Your task to perform on an android device: Open the Expedia app and review the flight's departure and arrival times, airlines, and fares.
Image 0: 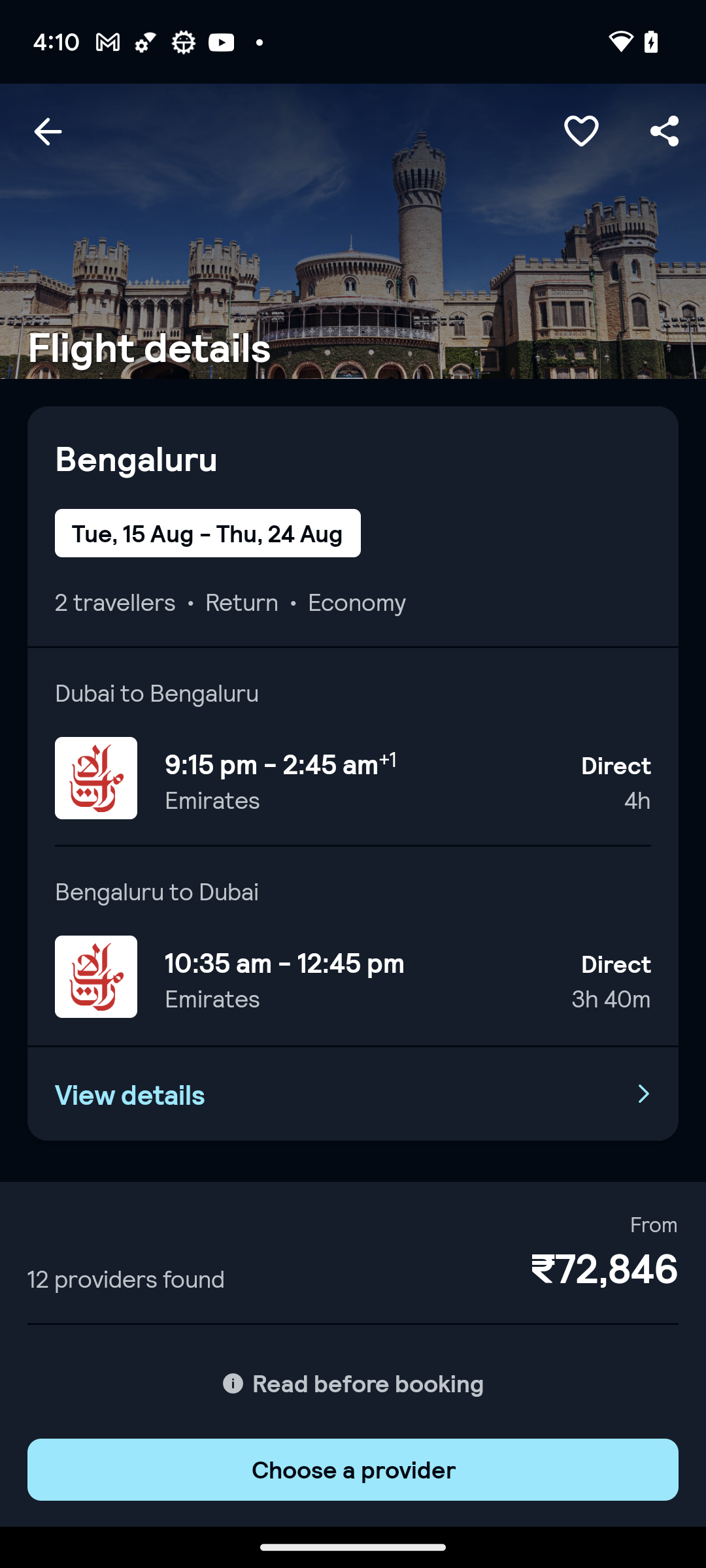
open expedia app
Step 0: open app "Expedia"
Image 1: 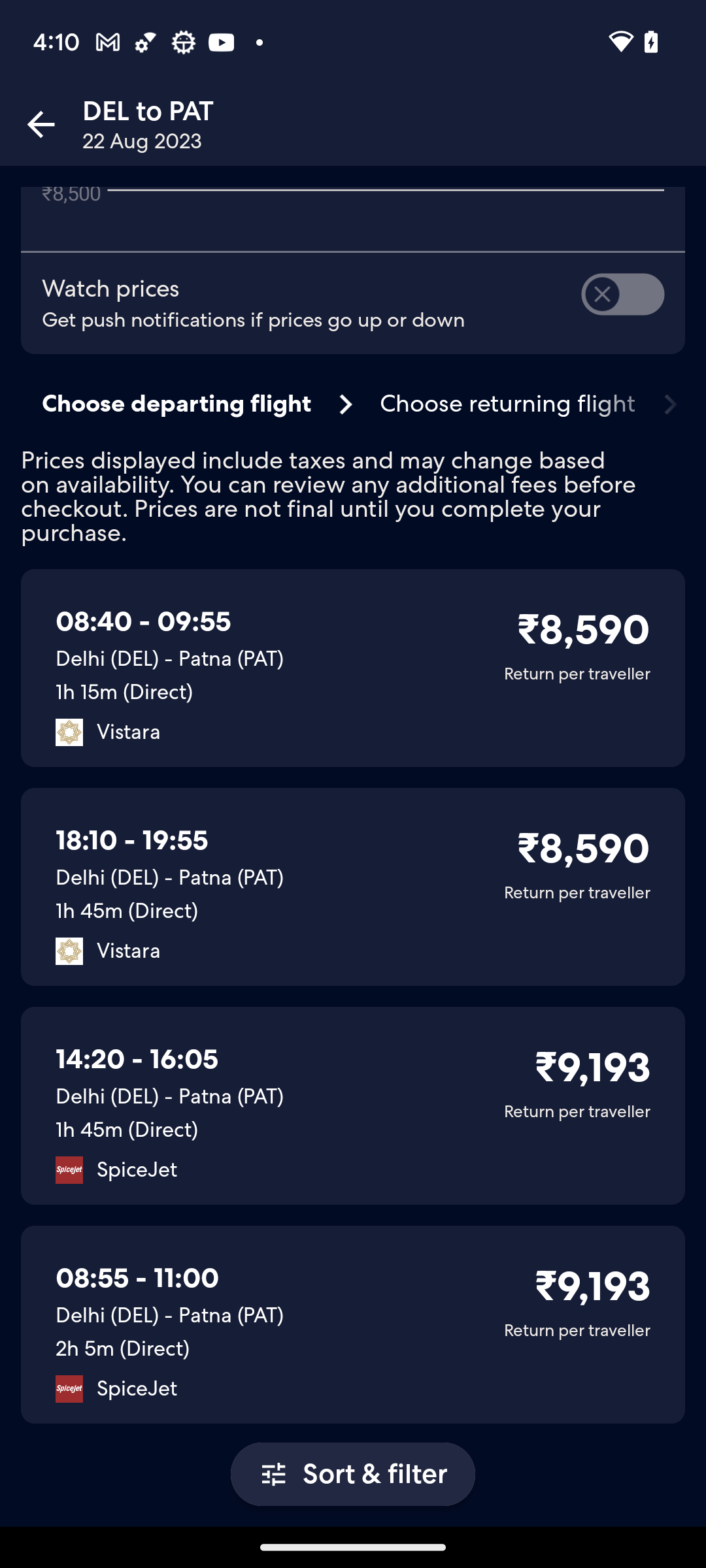
open expedia app
Step 1: open app "Expedia"
Image 2: 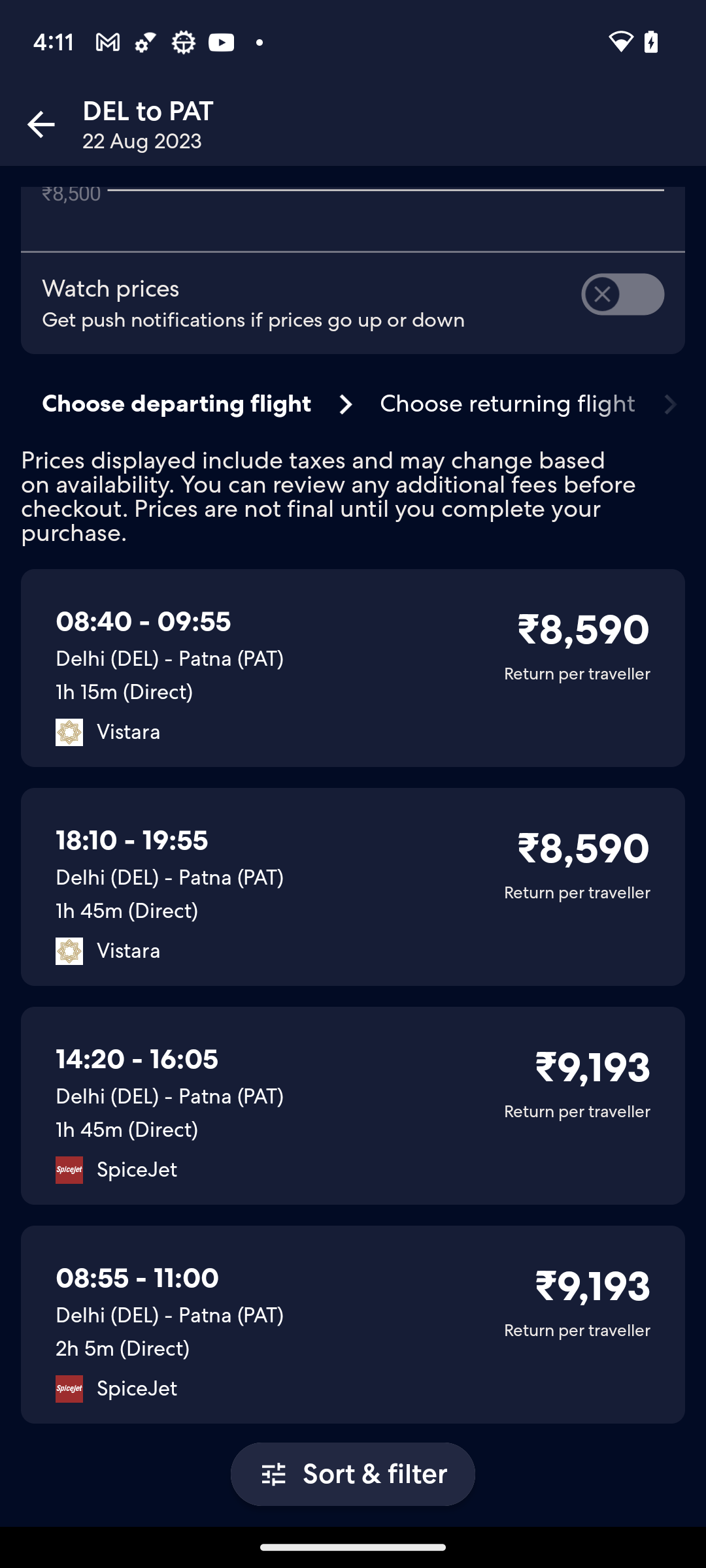
open expedia app
Step 2: open app "Expedia"
Image 3: 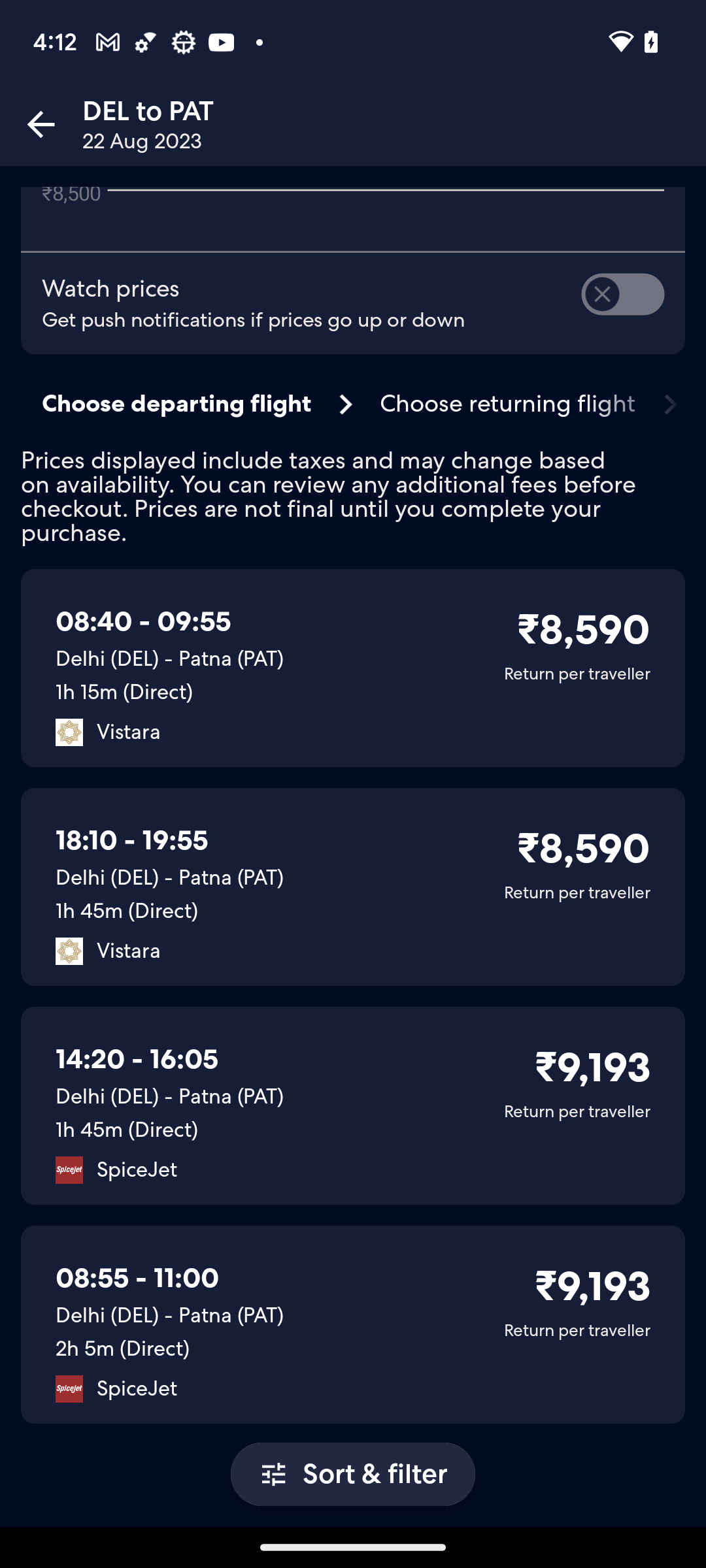
click on the first result
Step 3: click (352, 668)
Image 4: 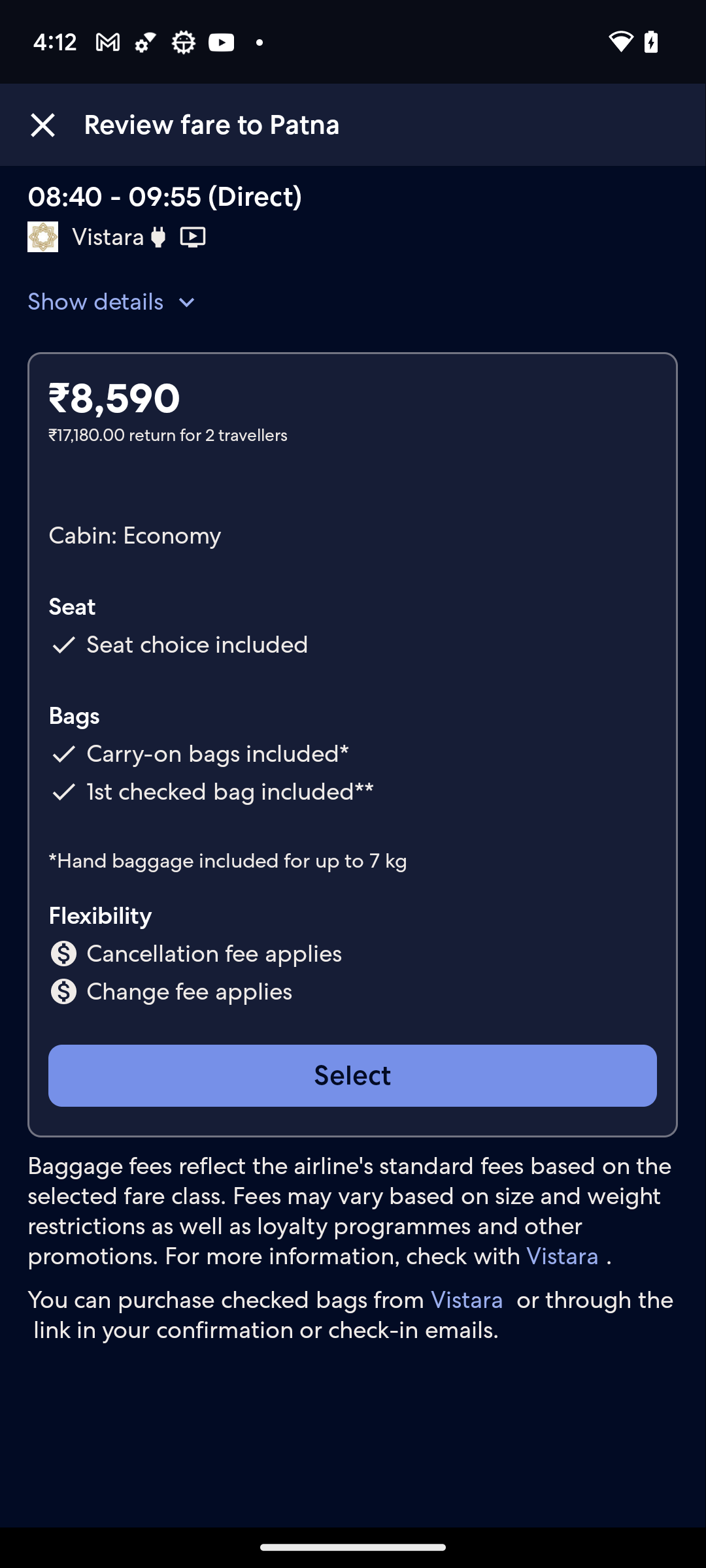
click on the first result
Step 4: wait